Your task to perform on an android device: Search for Market Visit in gmail calendar
Image 0: 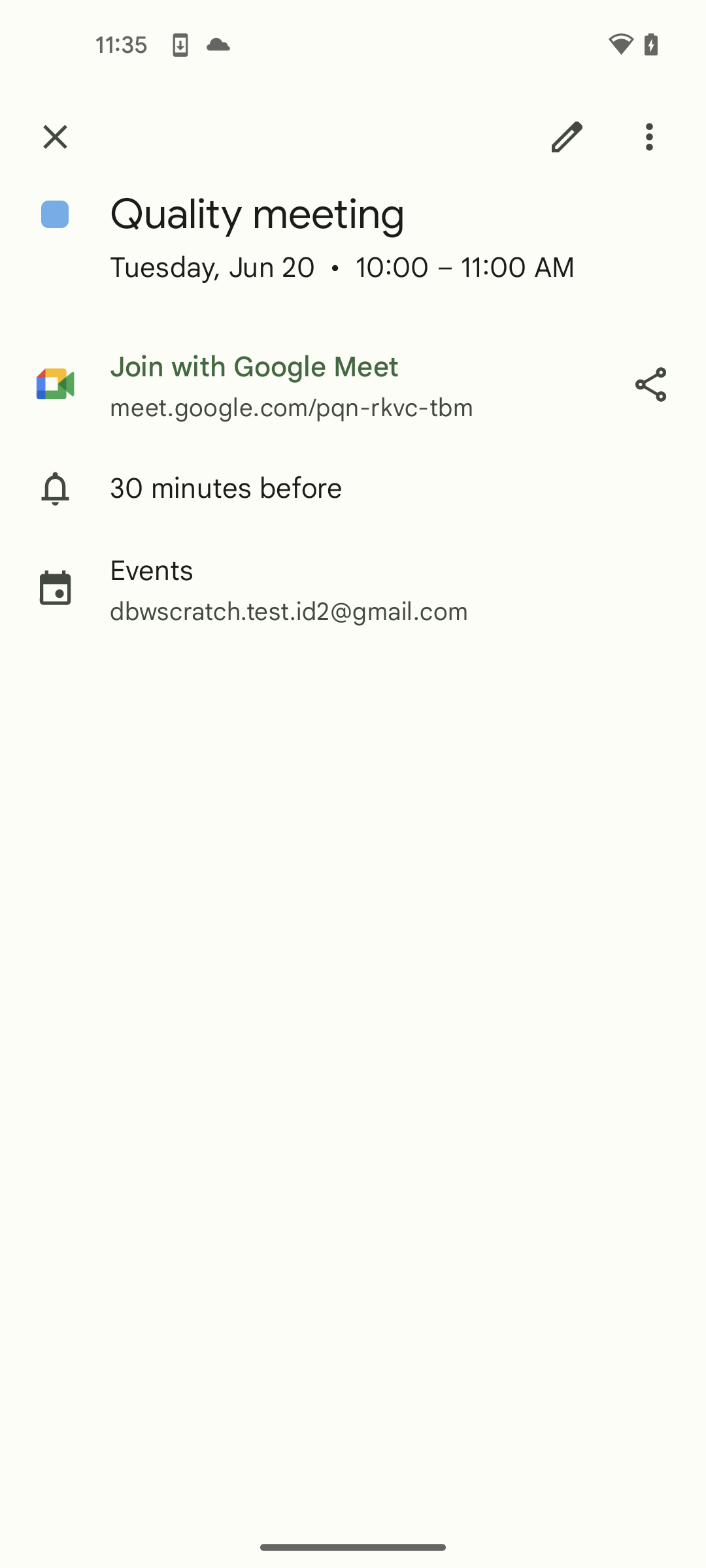
close the current event
Step 0: click (55, 137)
Image 1: 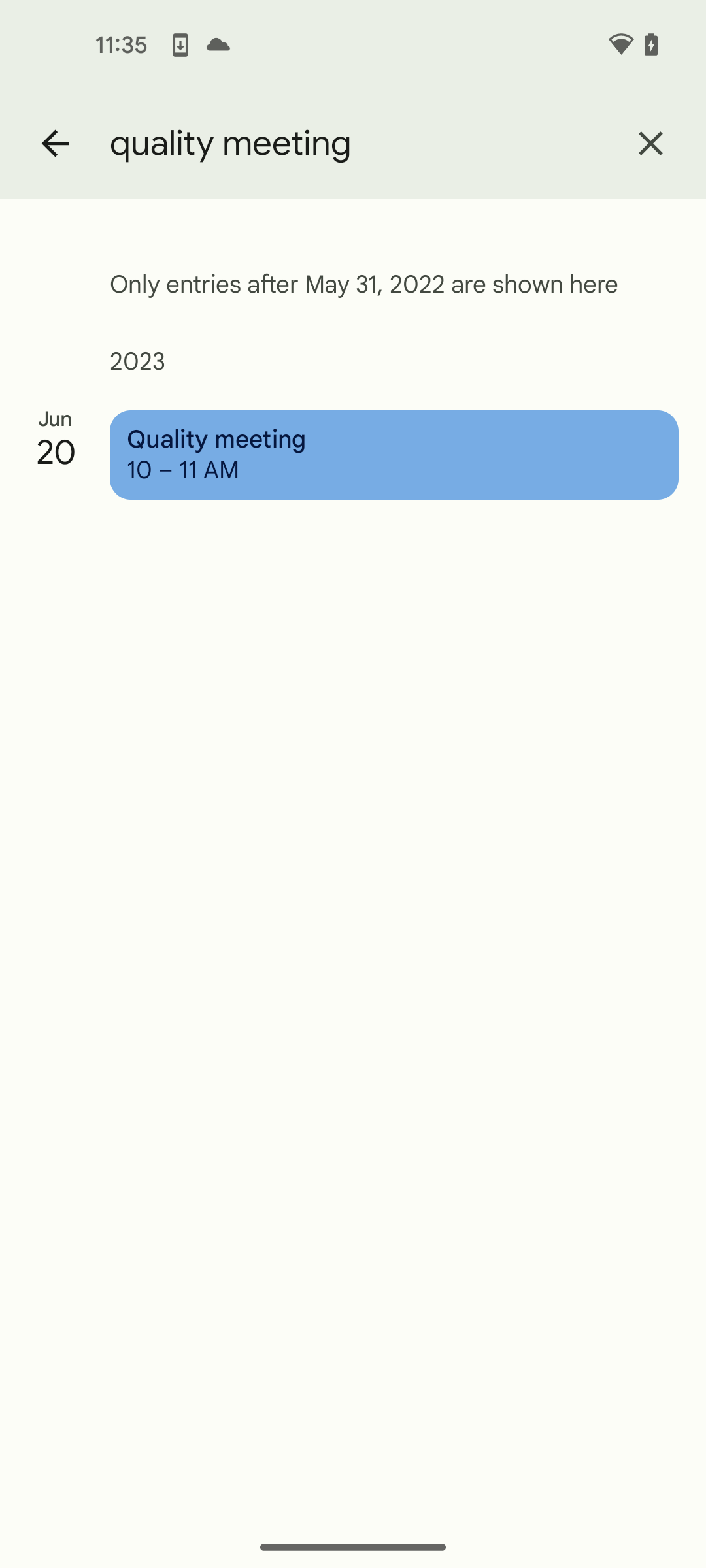
go back to gmail calendar home page 
Step 1: press back button
Image 2: 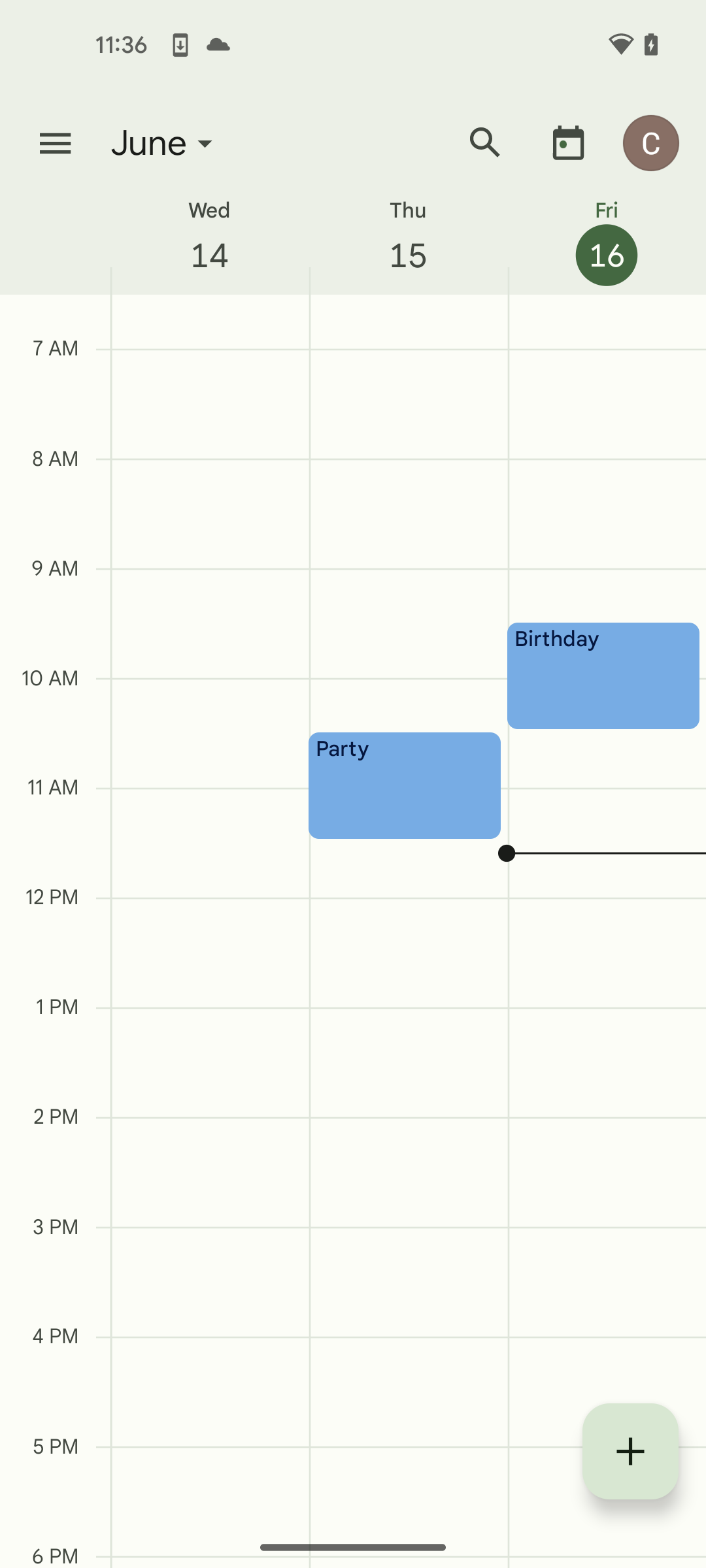
click on search icon
Step 2: click (485, 142)
Image 3: 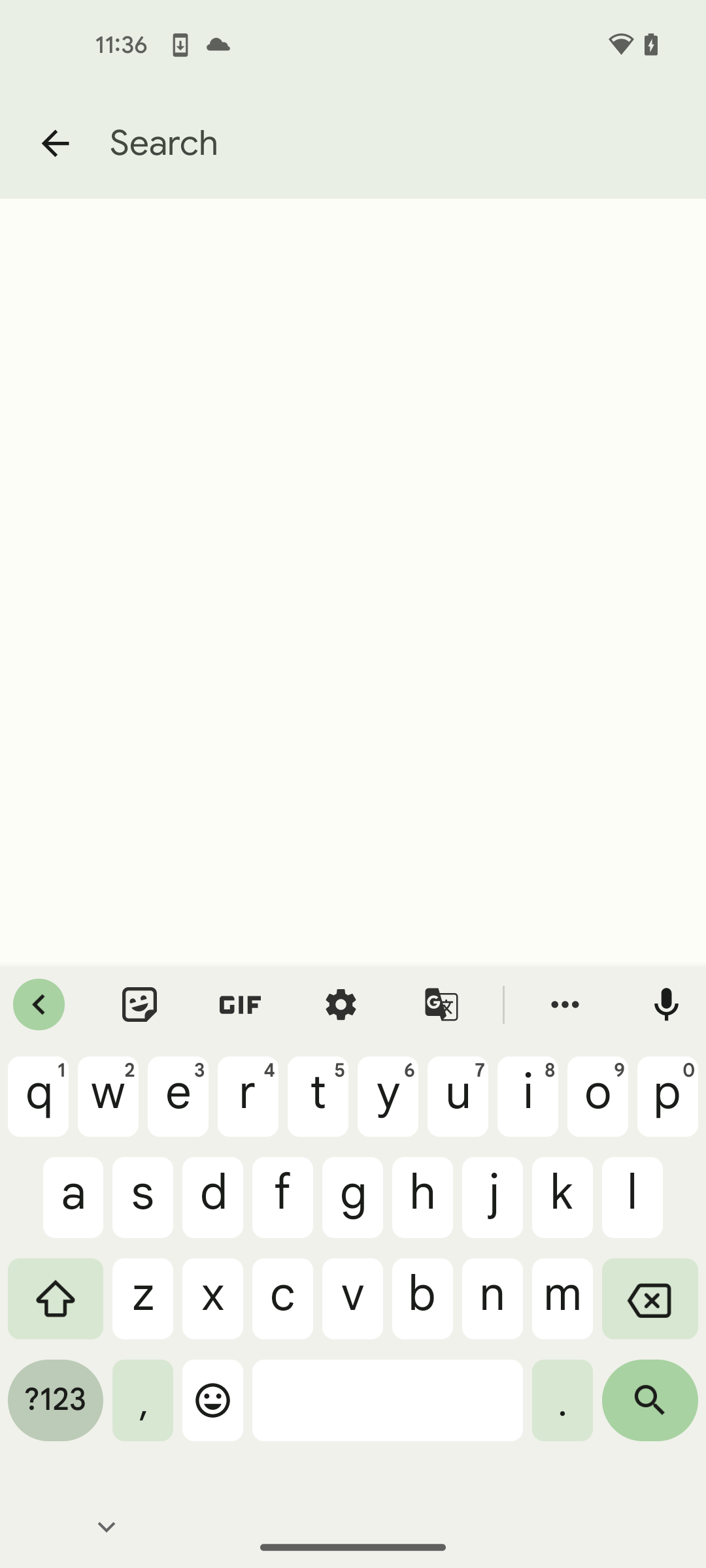
search for market visit event
Step 3: type "market visit"
Image 4: 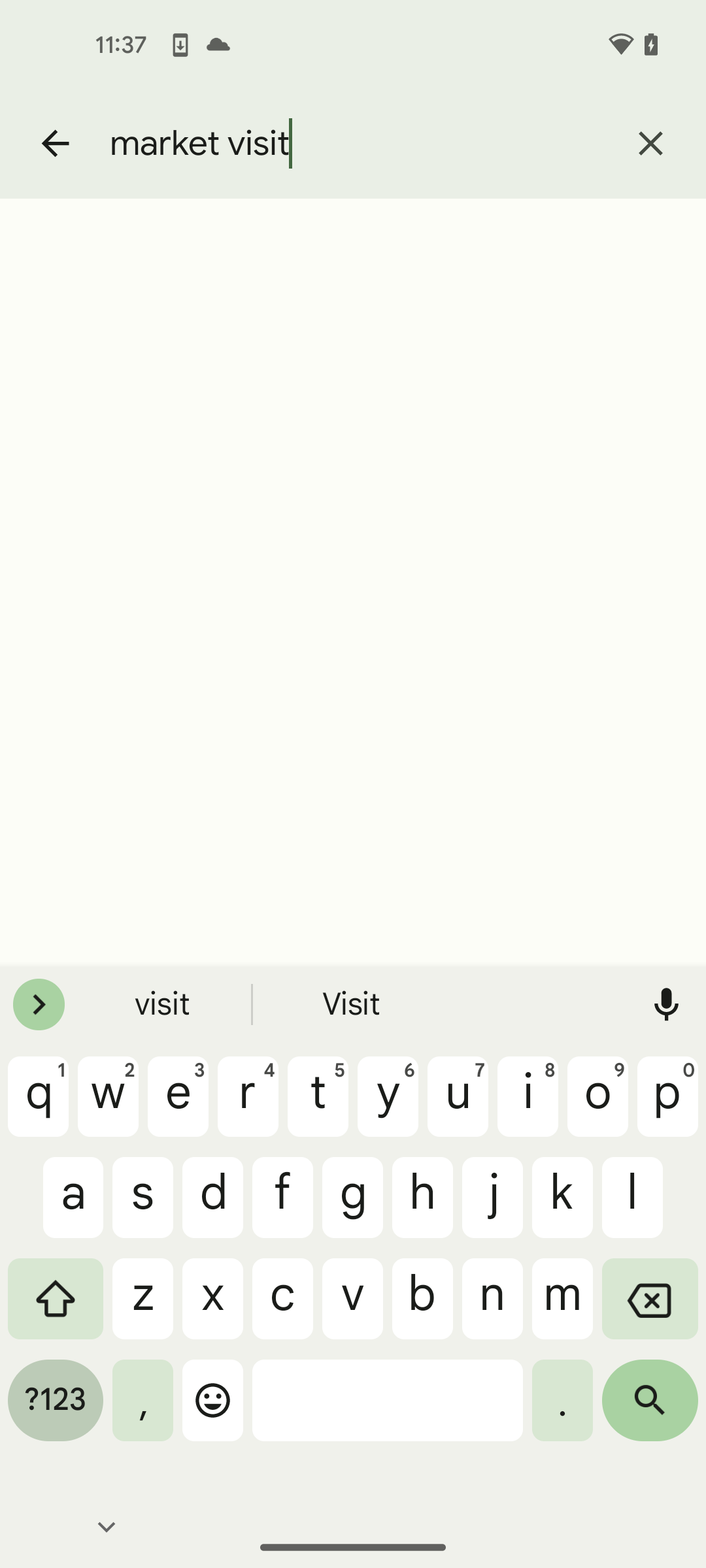
click on the search icon
Step 4: click (650, 1410)
Image 5: 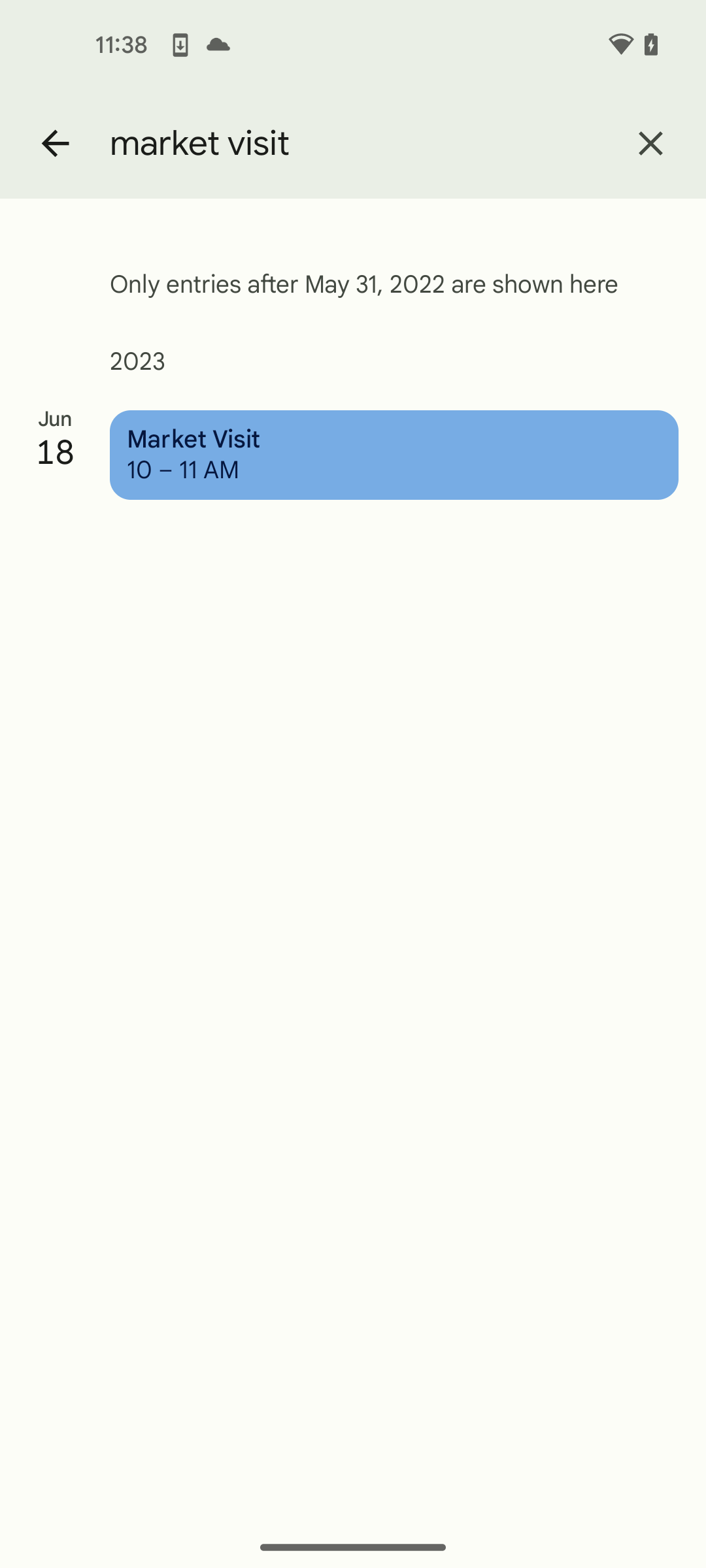
select market visit event
Step 5: click (394, 455)